Your task to perform on an android device: I want to read Just mercy book.
Image 0: 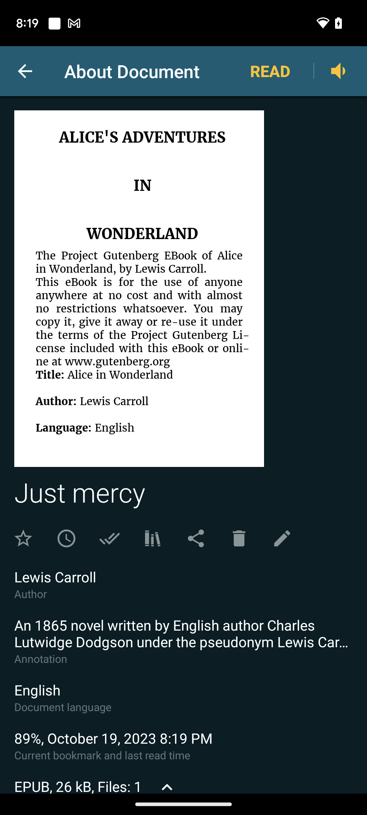
Click on the READ option on the top of the screen.
Step 0: click (270, 71)
Image 1: 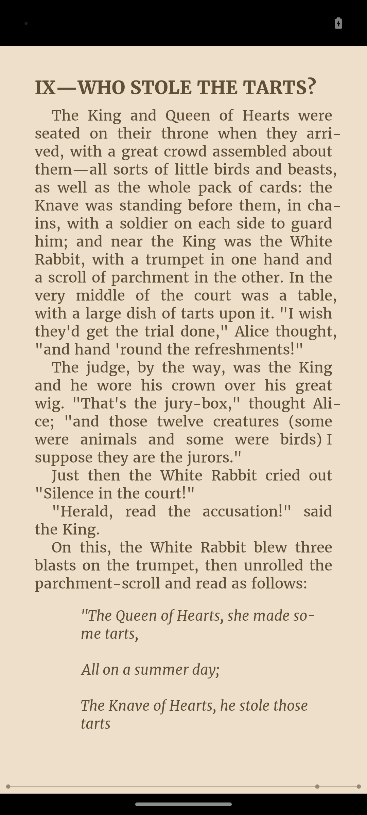
Swipe left on the screen.
Step 1: scroll right
Image 2: 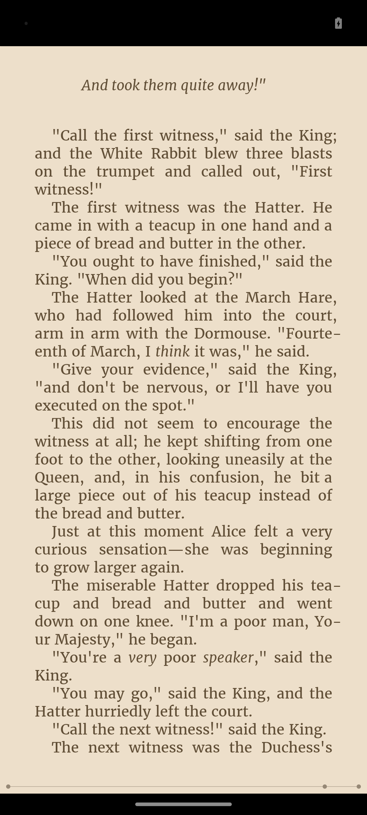
Swipe left on the screen.
Step 2: scroll right
Image 3: 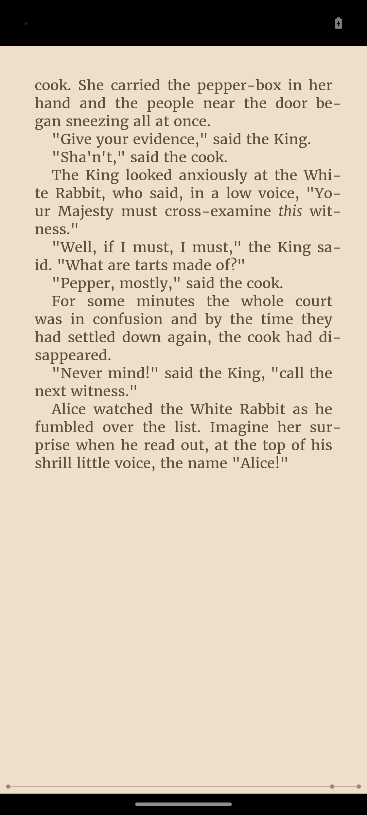
Swipe left on the screen.
Step 3: scroll right
Image 4: 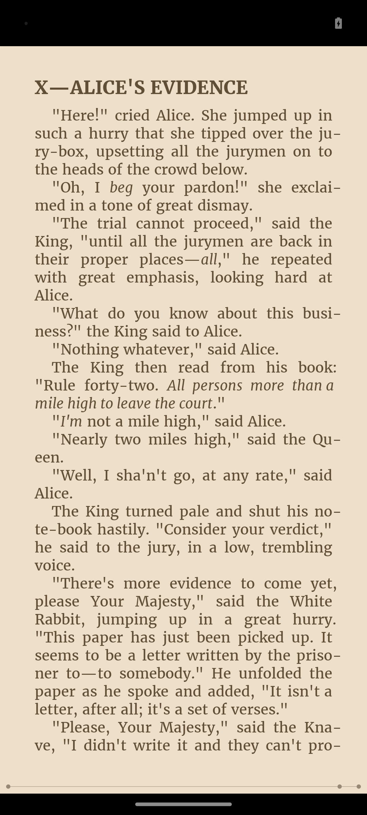
Swipe left on the screen.
Step 4: scroll right
Image 5: 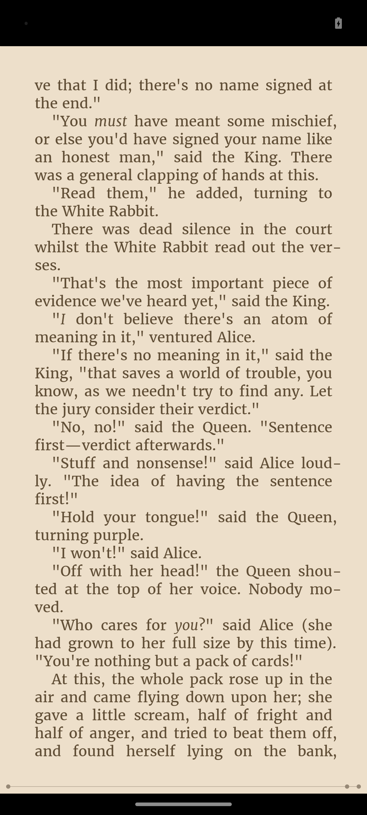
Swipe left on the screen.
Step 5: scroll right